Your task to perform on an android device: I use the AJIO app to look for shoes with a shoe size of 9.
Image 0: 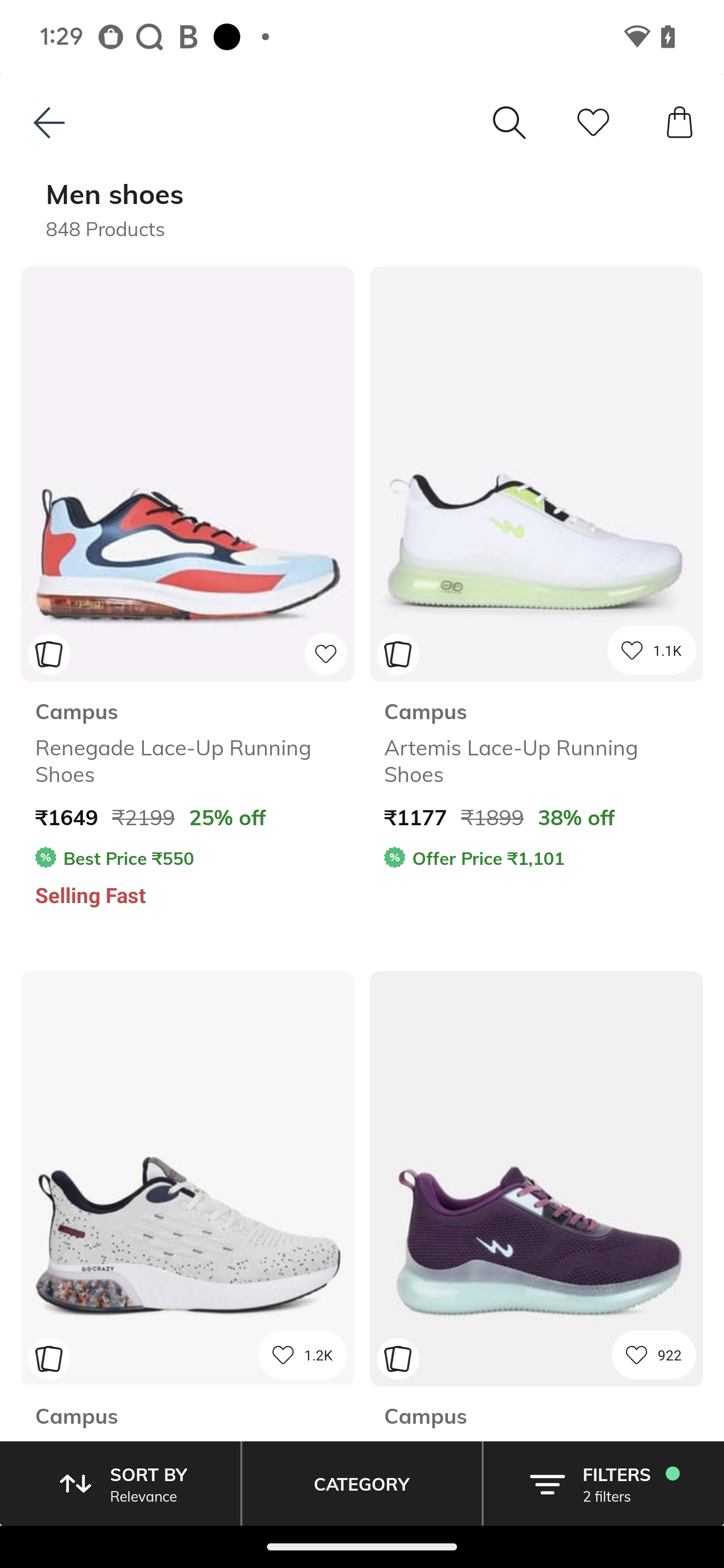
Click on the filter button to select the shoe size
Step 0: click (603, 1484)
Image 1: 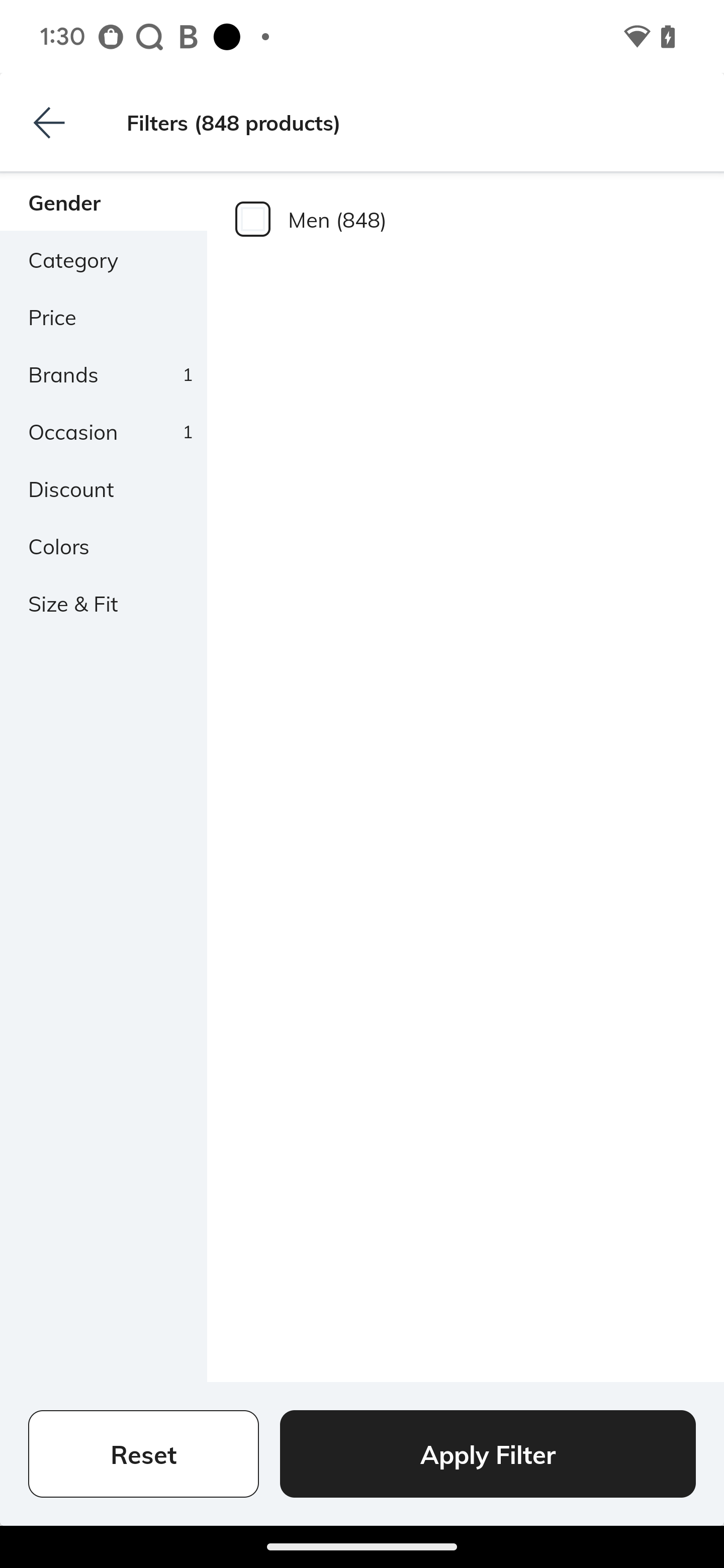
Click on the size and fit
Step 1: click (73, 603)
Image 2: 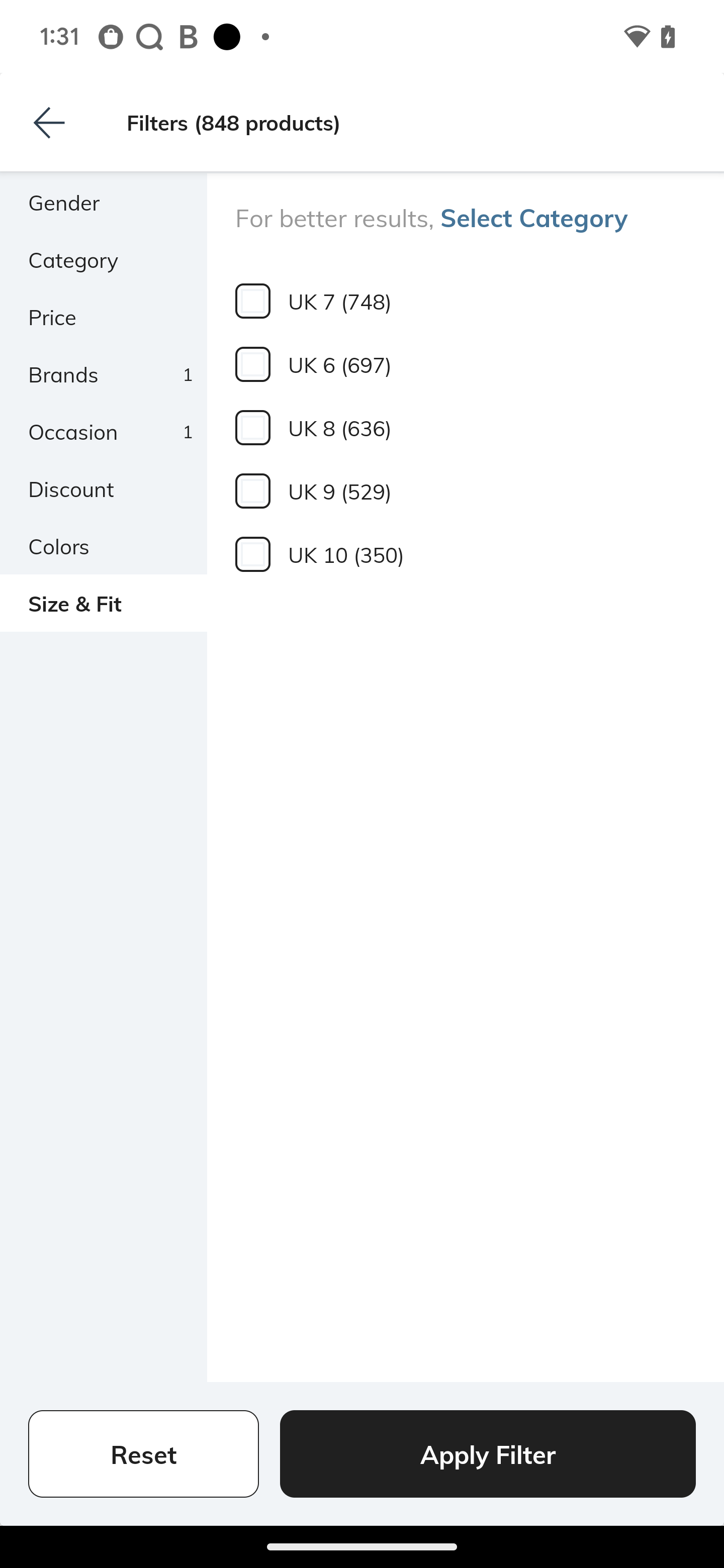
Click on the uk 9
Step 2: click (466, 491)
Image 3: 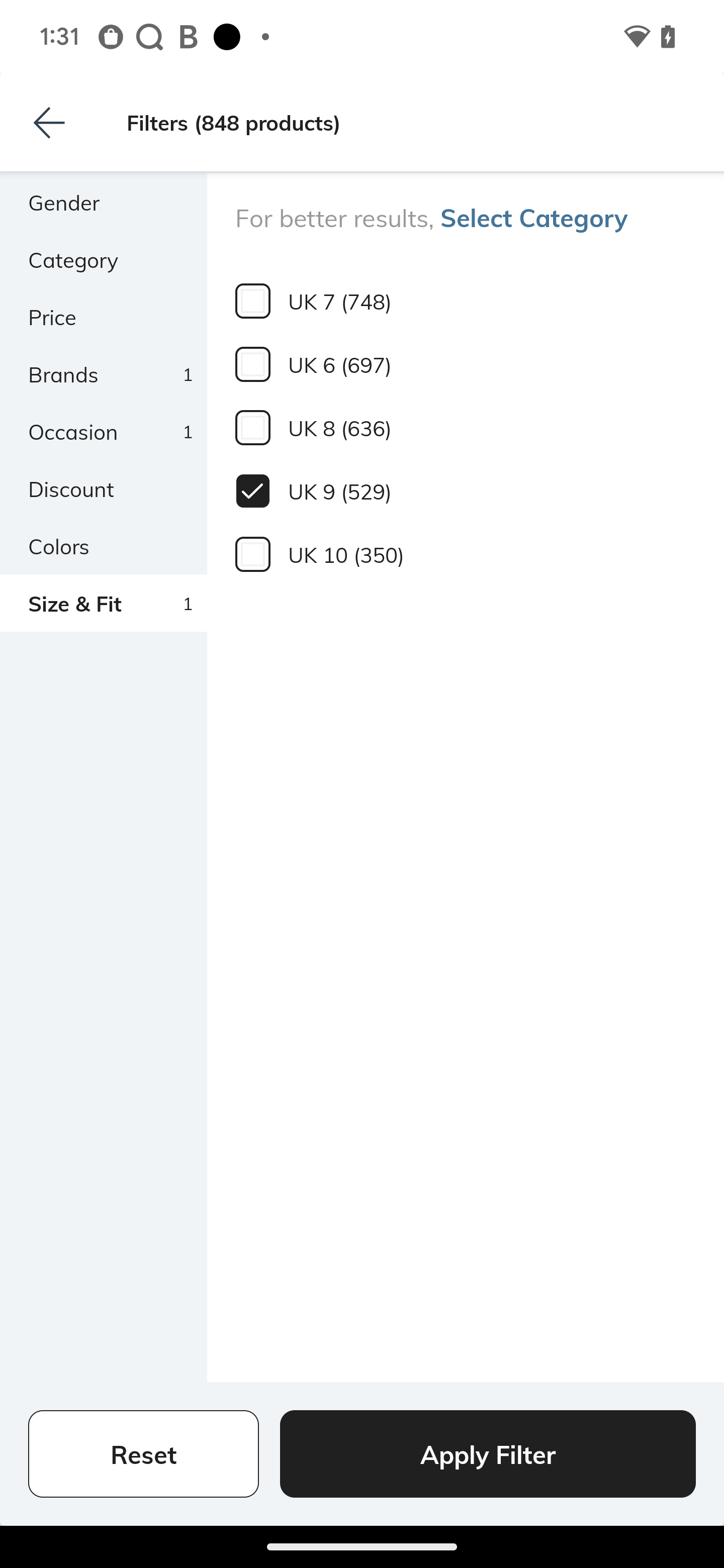
Click on the apply filter
Step 3: click (536, 1464)